Your task to perform on an android device: In the Amazon app search for fresh onion and view the details of the product .
Image 1: 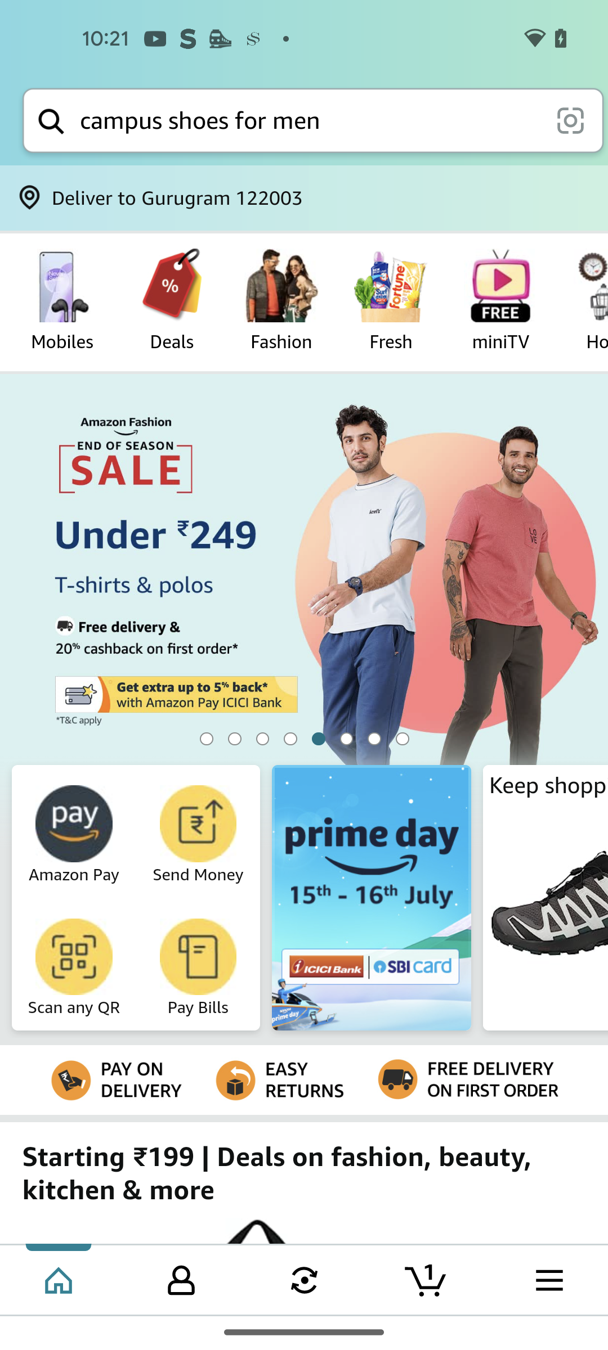
Go to the amazon search bar
Step 1: click (309, 120)
Image 2: 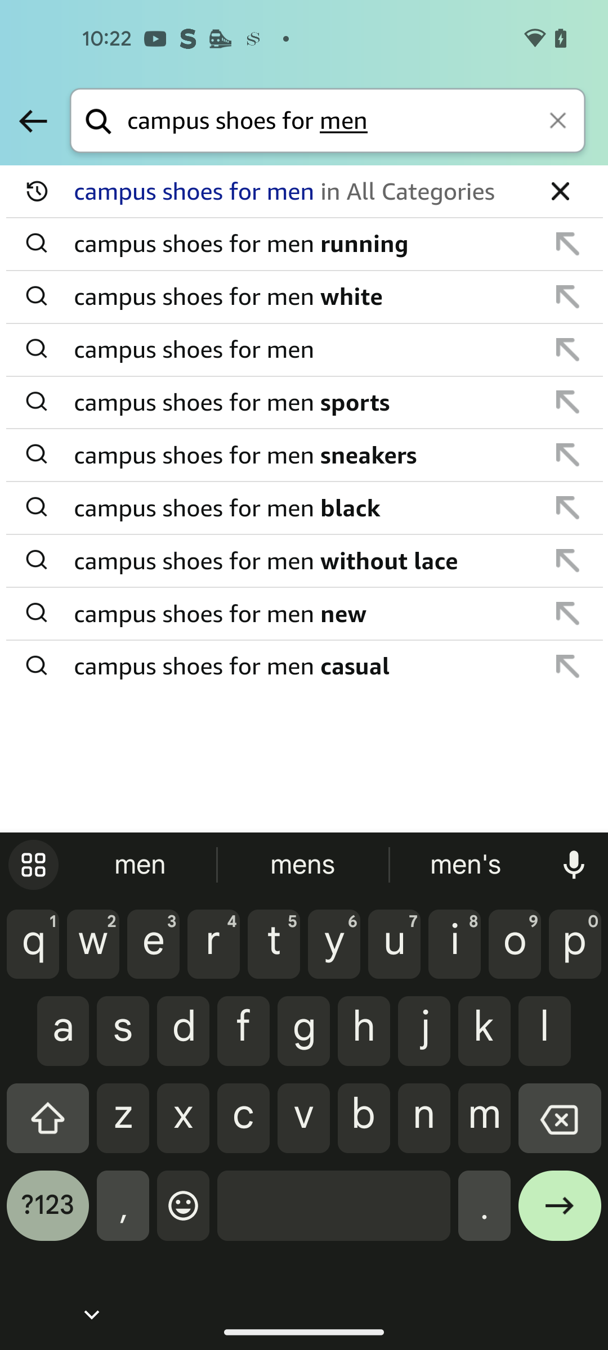
Delete the text in the search bar
Step 2: click (559, 121)
Image 3: 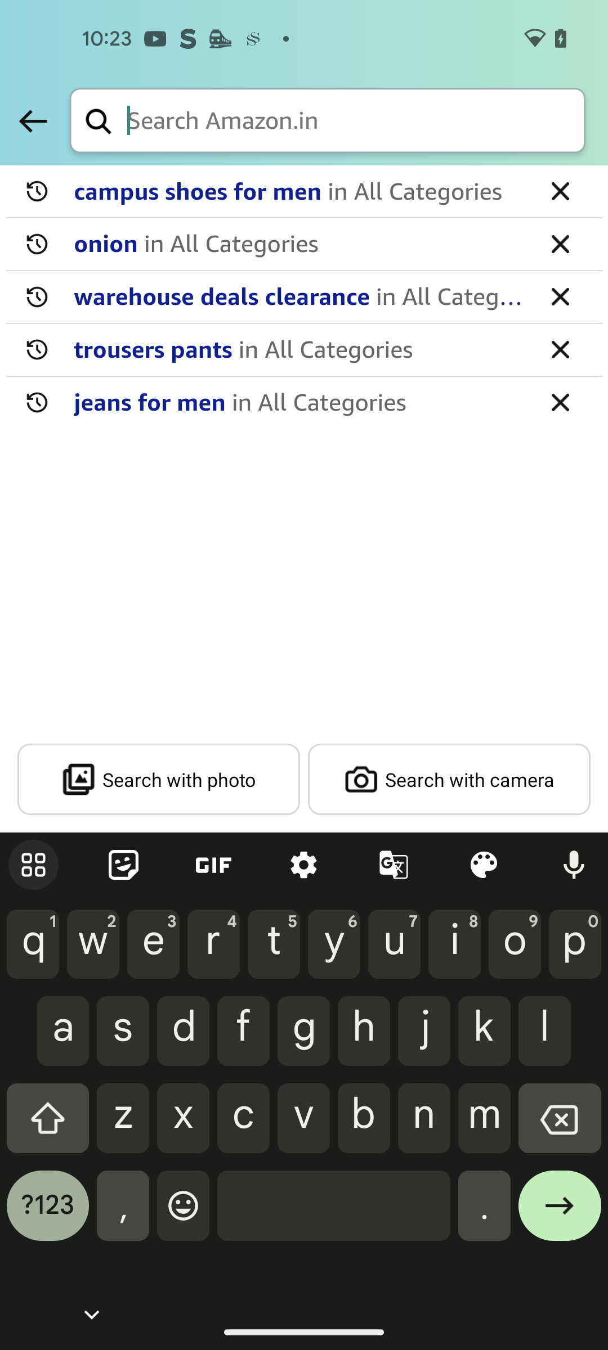
Search for Onion in the search bar
Step 3: type "Onion"
Image 4: 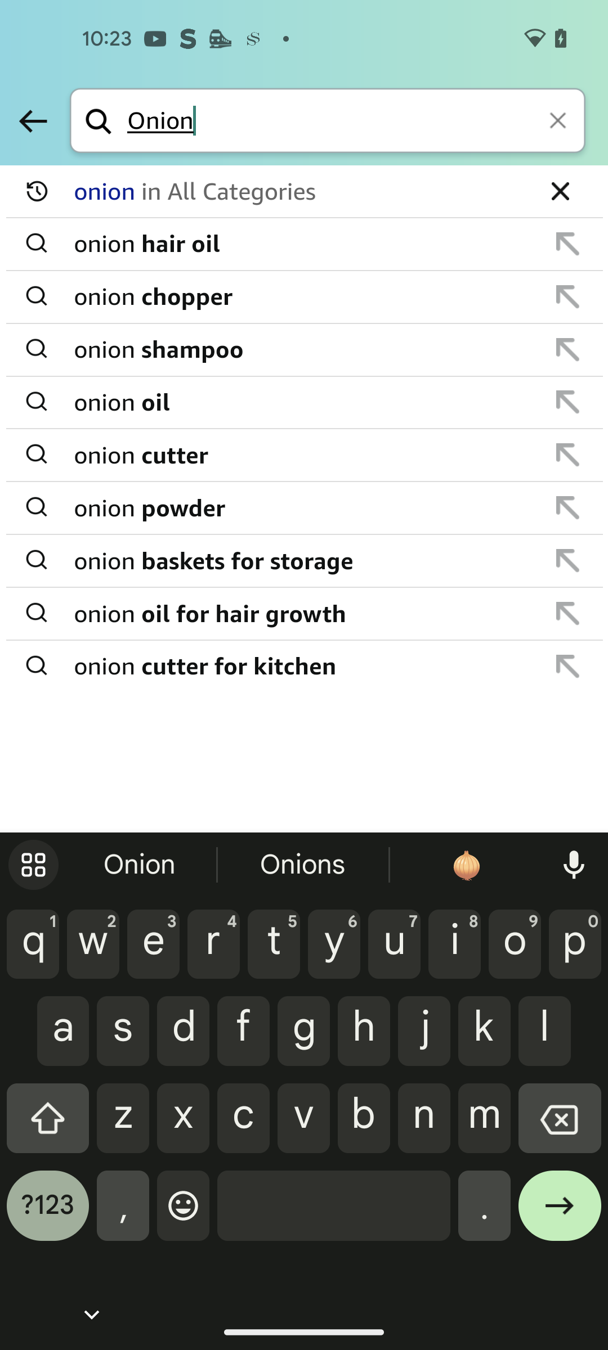
Click on the arrow forward button at the bottom right corner of the screen .
Step 4: click (560, 1214)
Image 5: 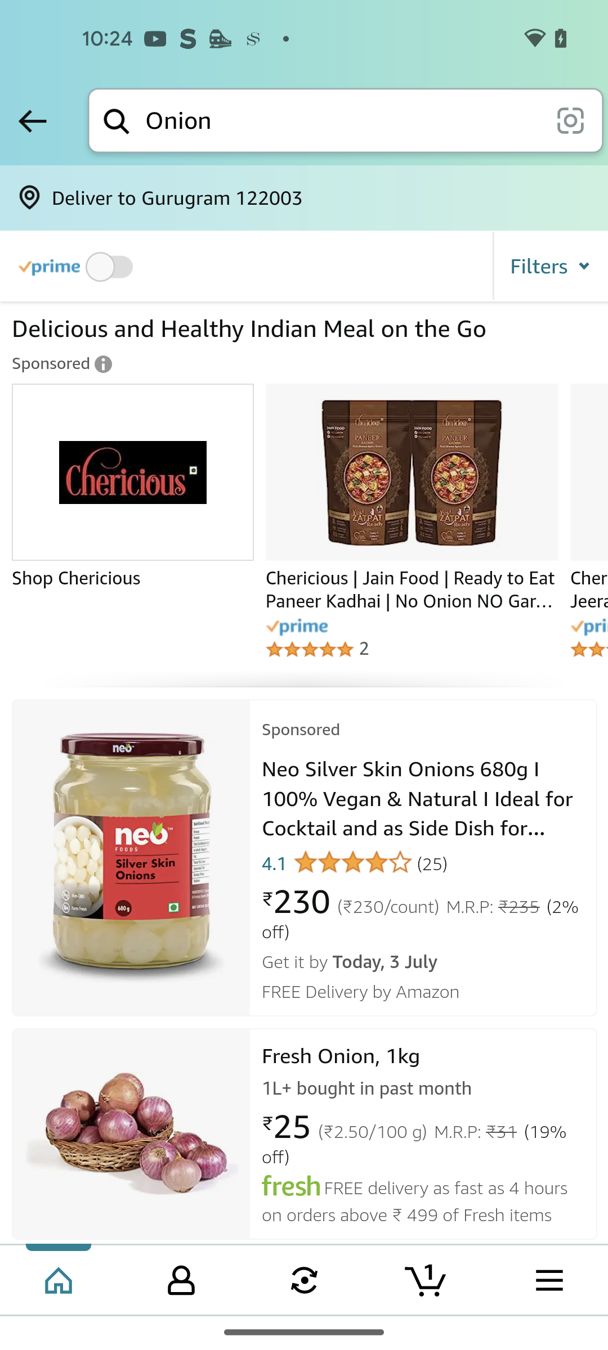
Open the second searched result
Step 5: click (424, 1055)
Image 6: 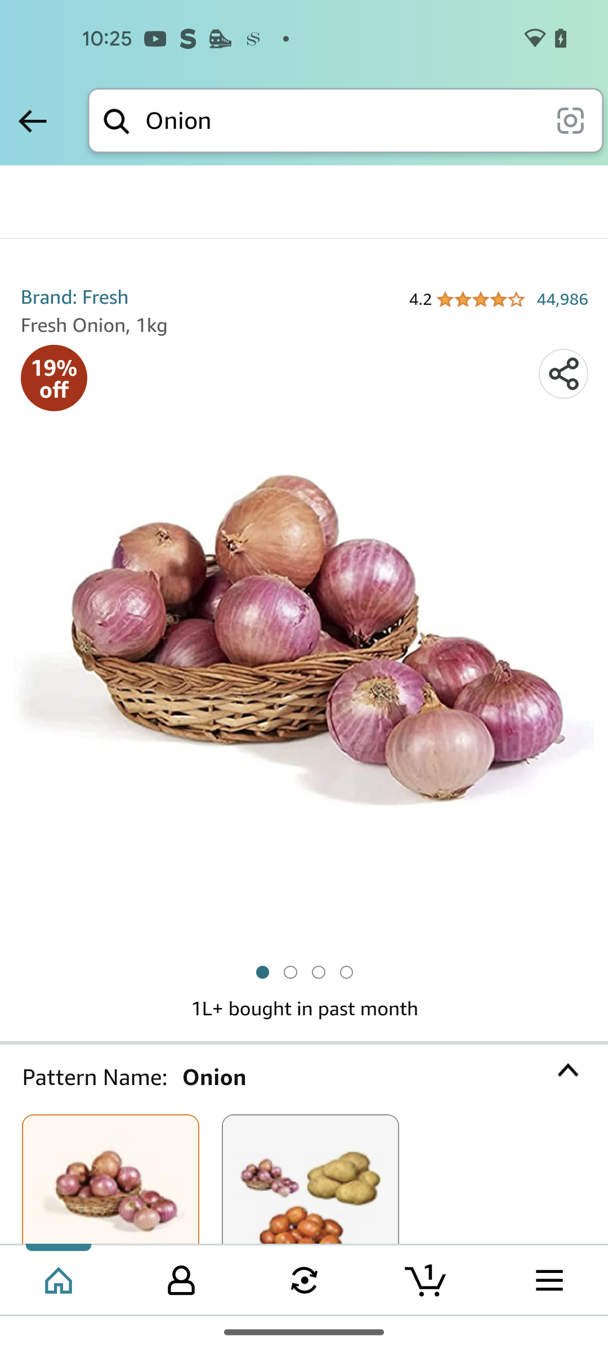
Swipe up for more details
Step 6: scroll down